Your task to perform on an android device: Read the reviews for Switch FWD Running  Shoes in the Adidas app
Image 0: 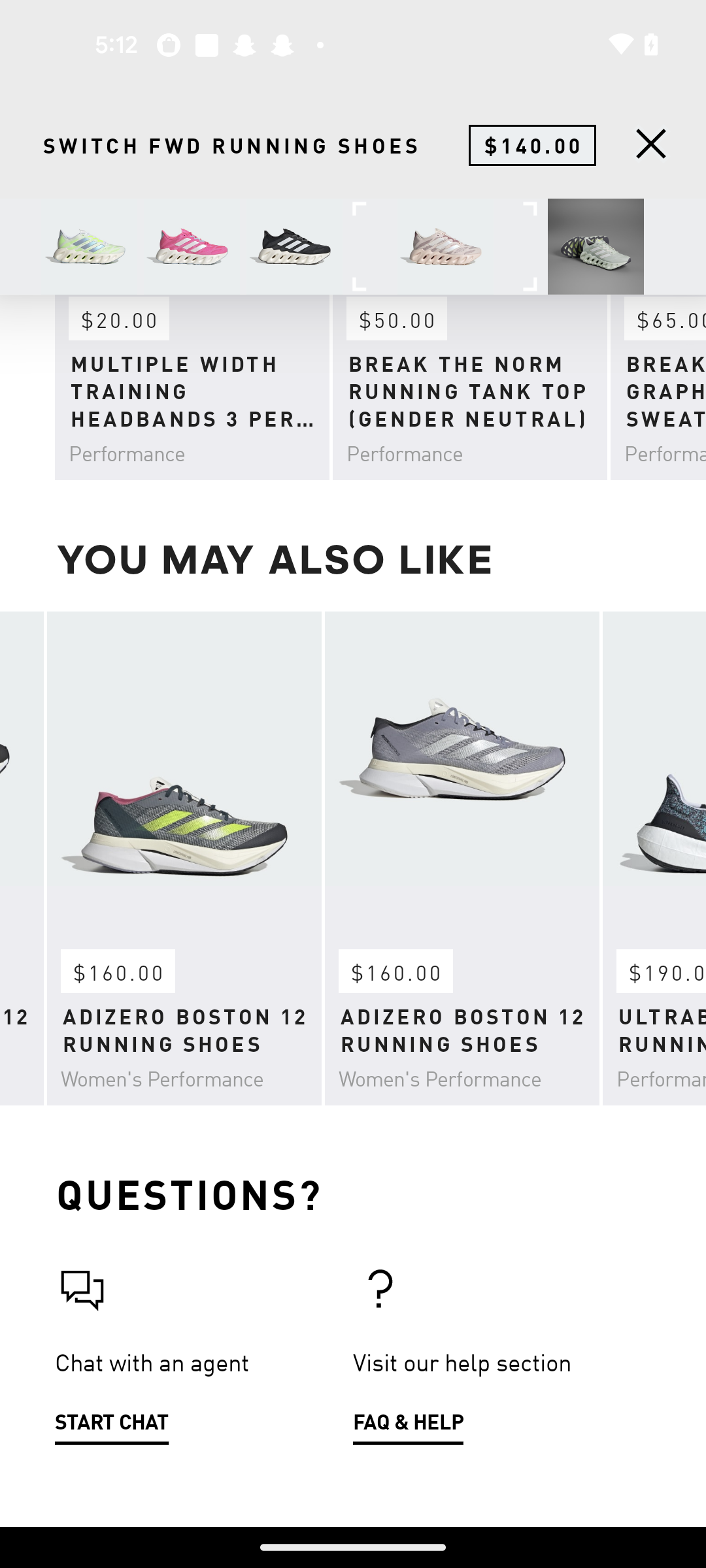
Step 0: scroll down
Image 1: 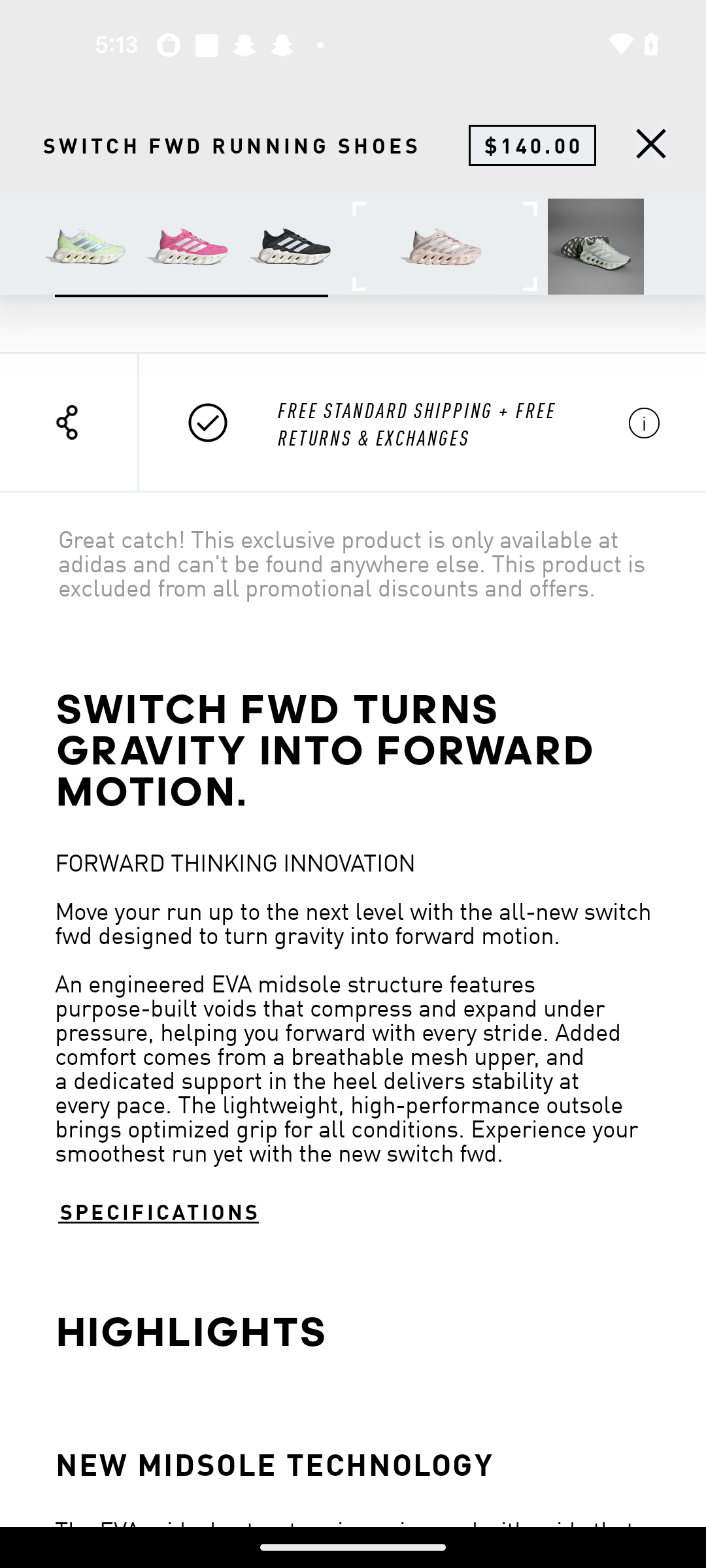
Step 1: scroll down
Image 2: 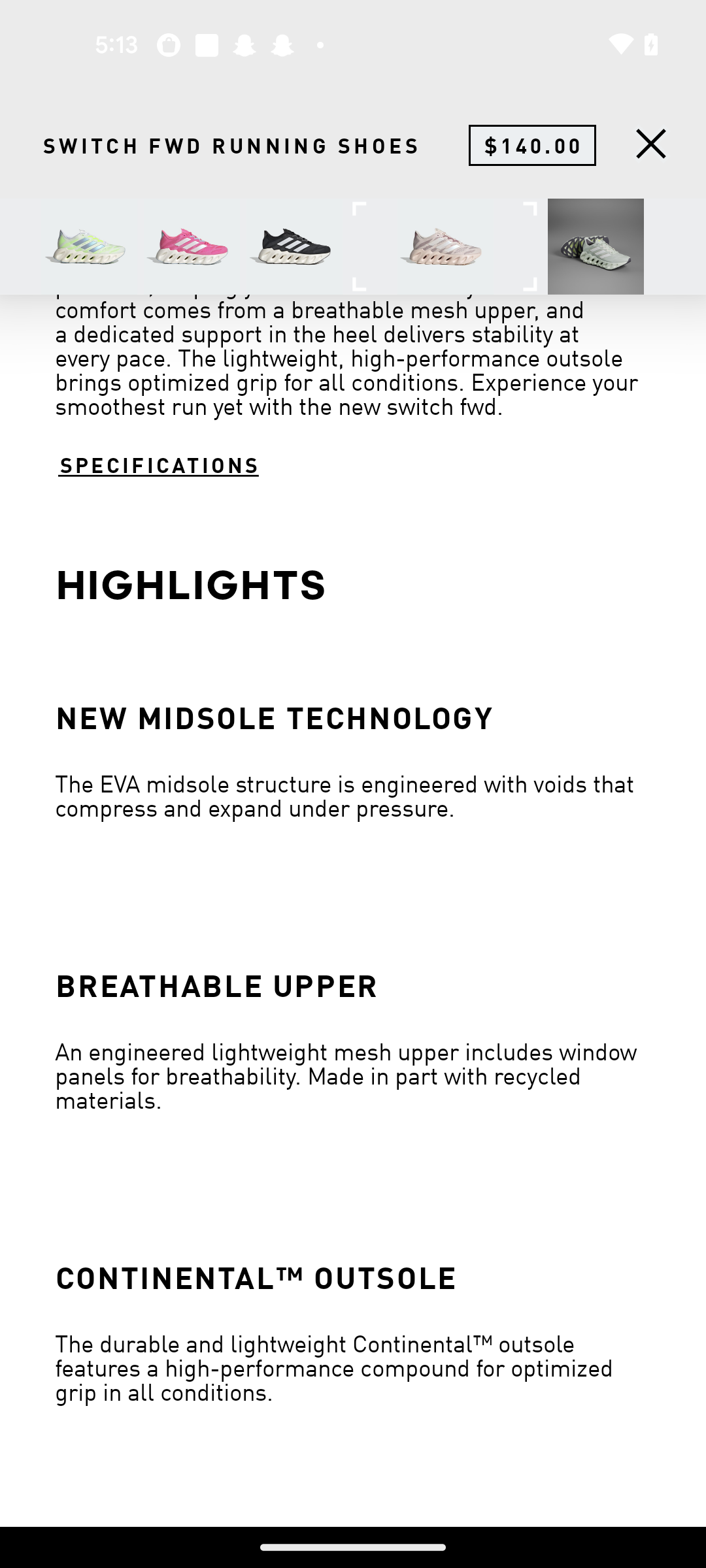
Step 2: scroll down
Image 3: 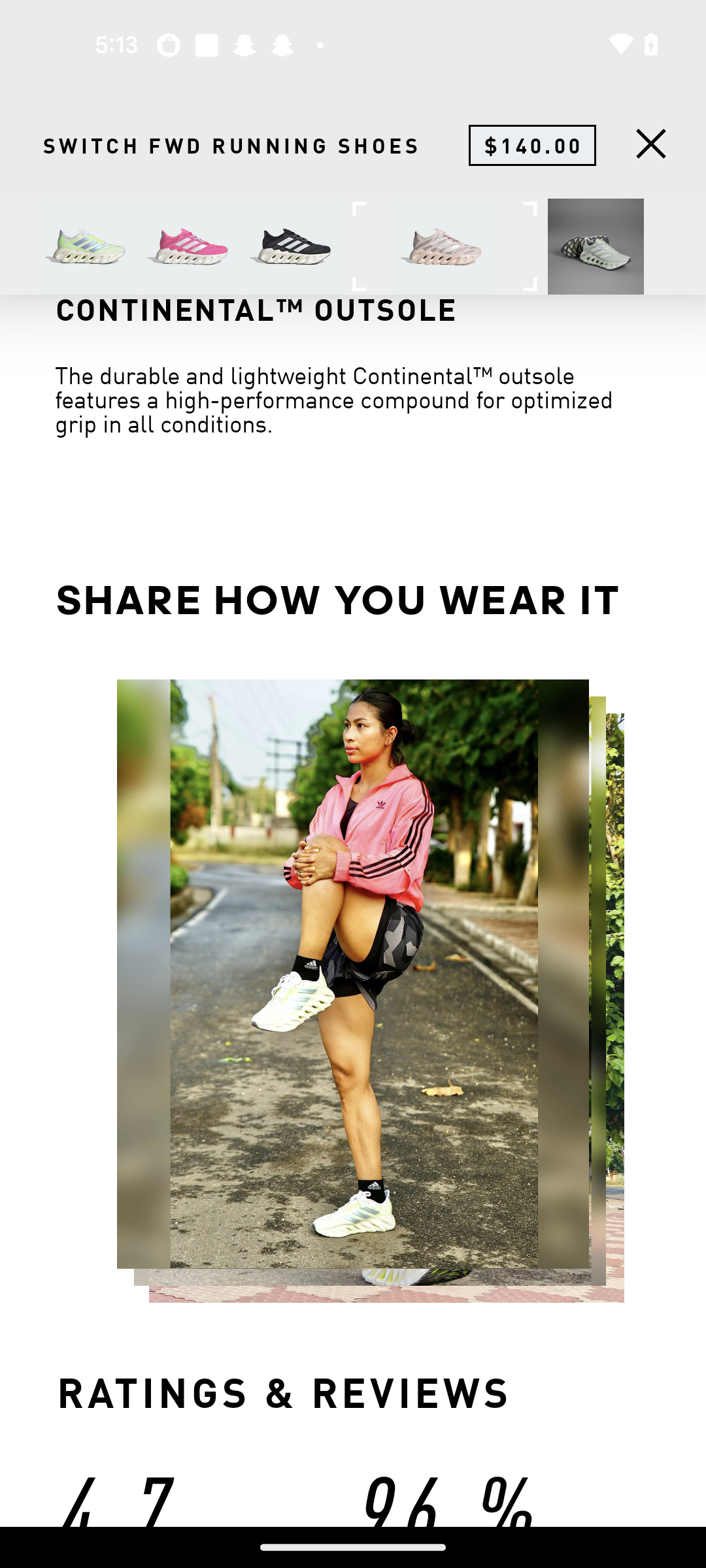
Step 3: scroll down
Image 4: 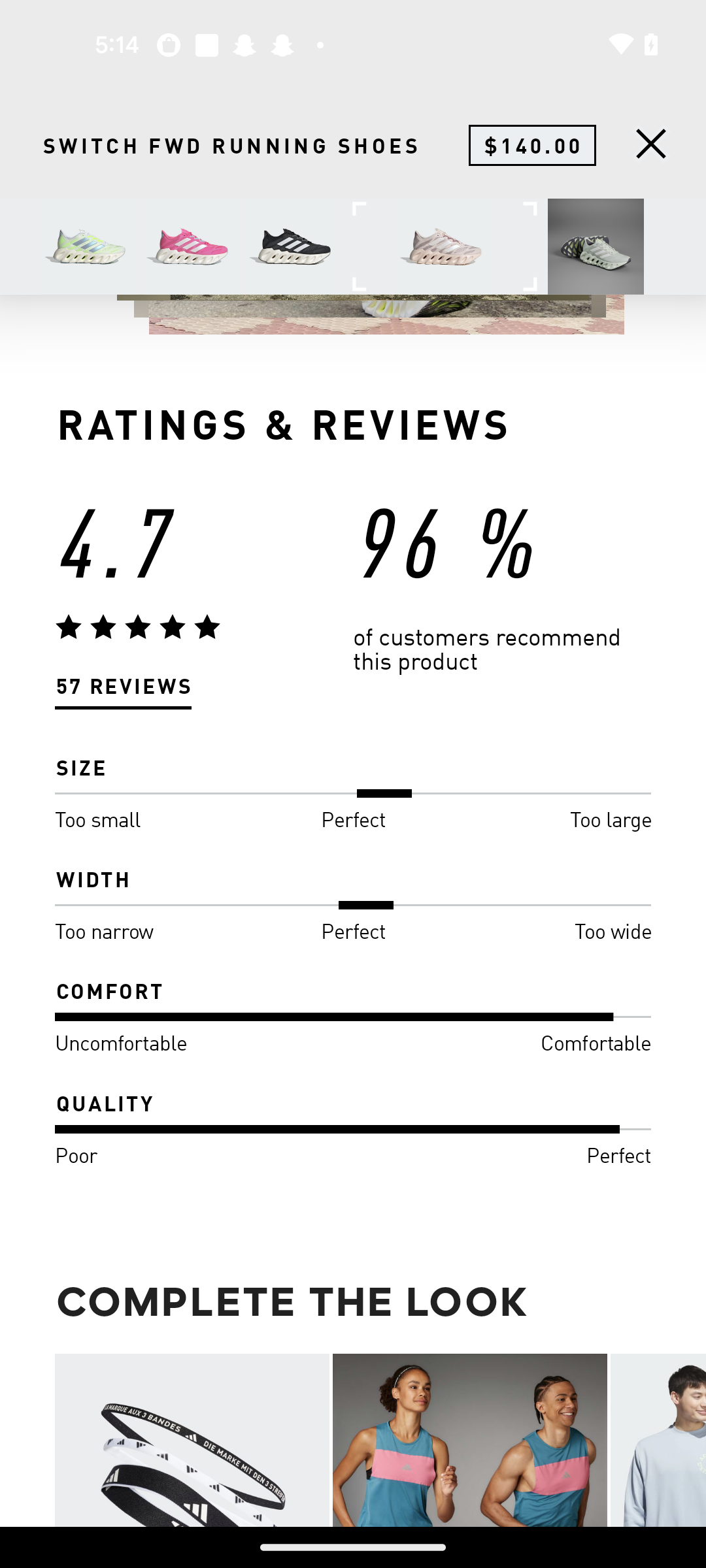
Click on the Reviews option 
Step 4: click (123, 687)
Image 5: 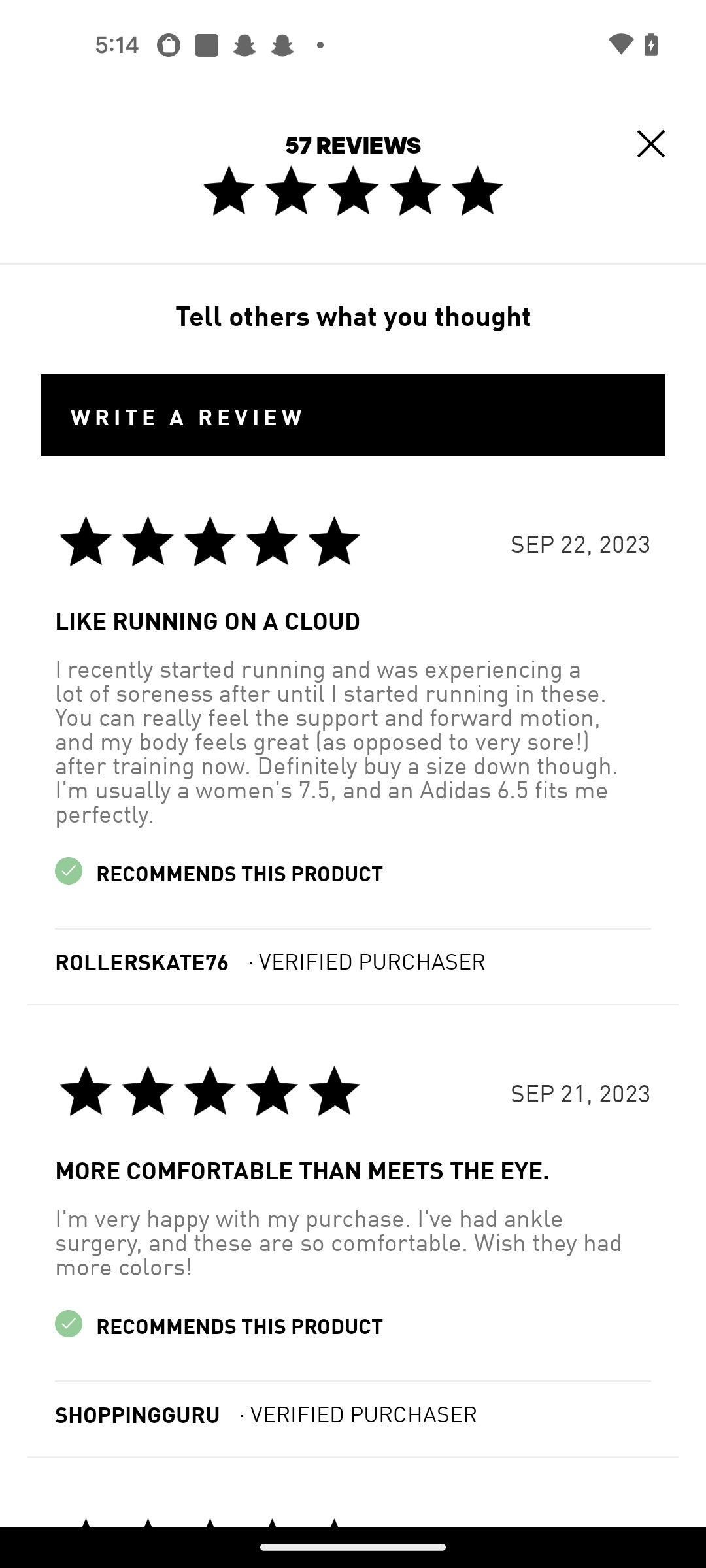
Swipe up 
Step 5: scroll down
Image 6: 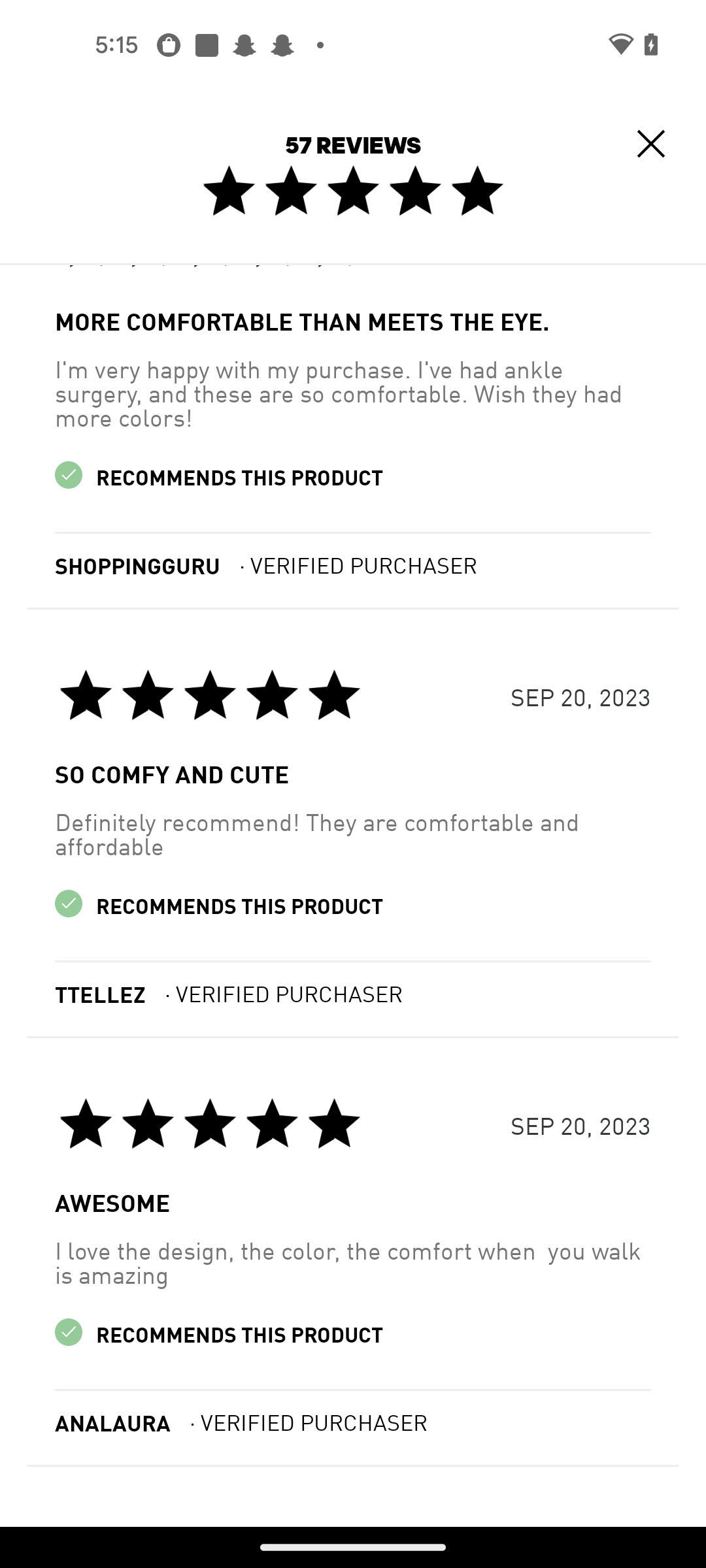
Swipe up 
Step 6: scroll down
Image 7: 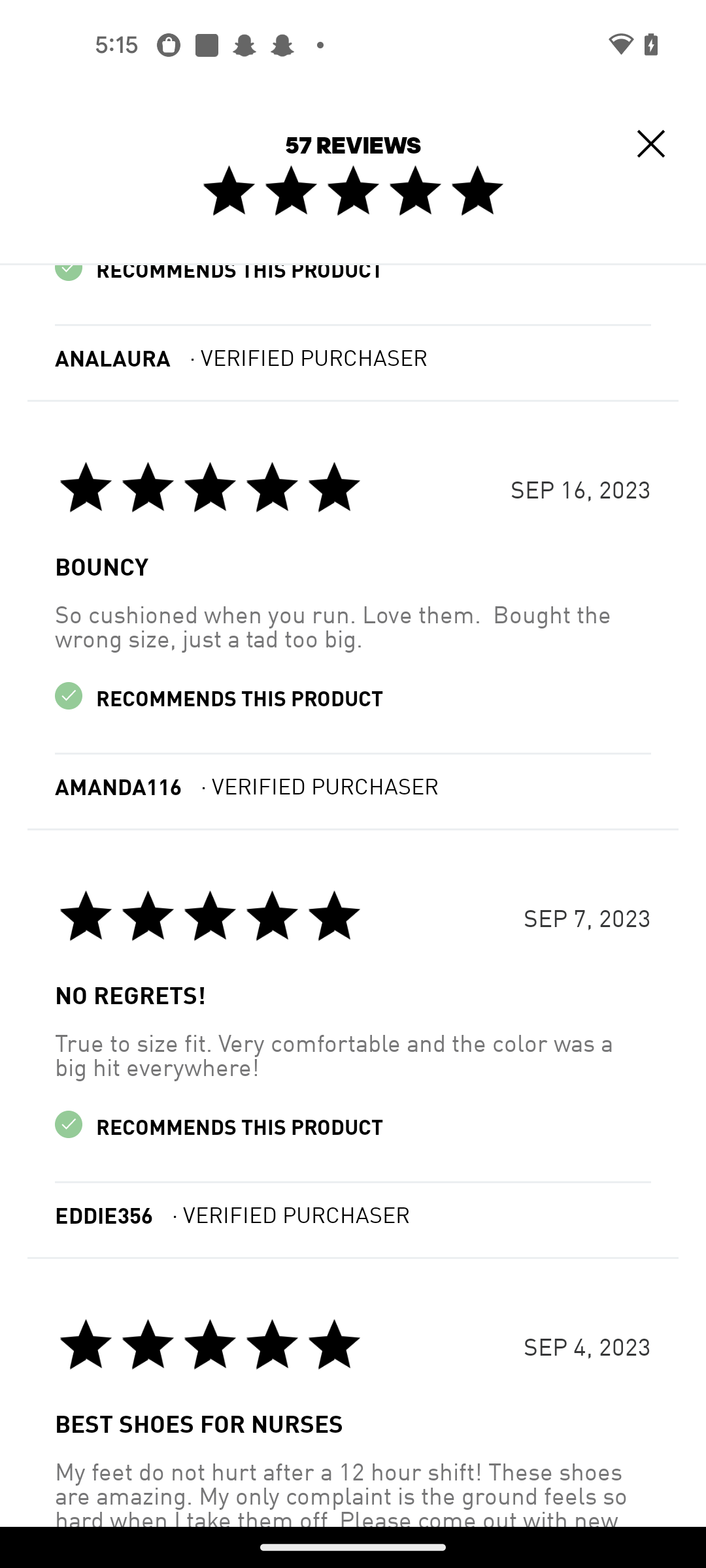
Swipe up 
Step 7: scroll down
Image 8: 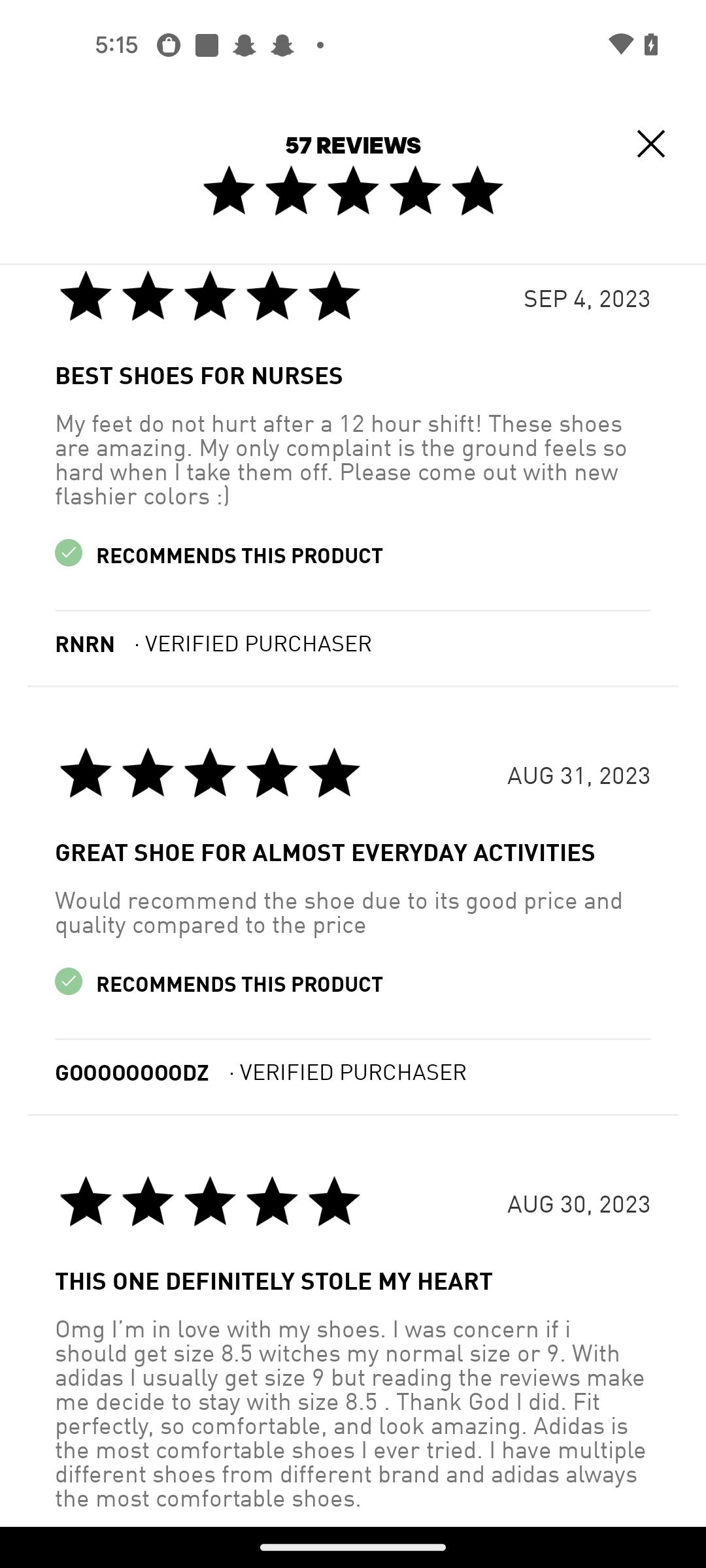
Swipe up 
Step 8: scroll down